Your task to perform on an android device: Since I'm curious about tracking exchange rates, I'd want to keep track of USD to EUR currency exchange rates in the All Currency Converter app.
Image 1: 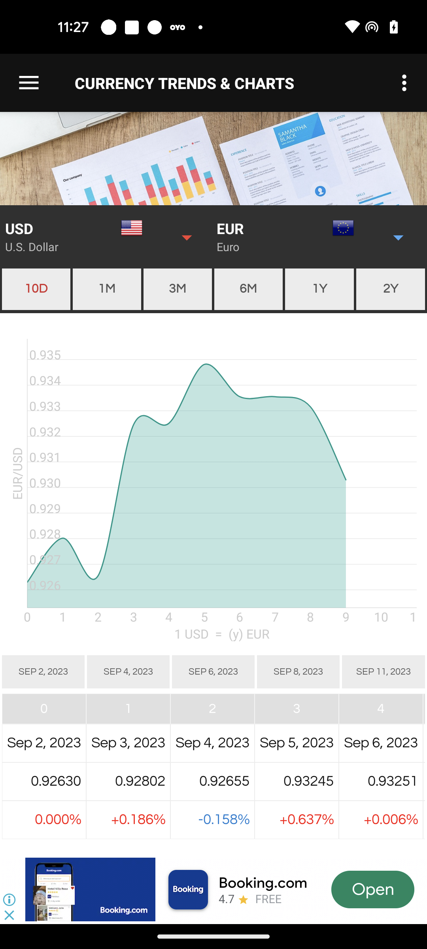
Swipe left the Currency Exchange History
Step 1: scroll right
Image 2: 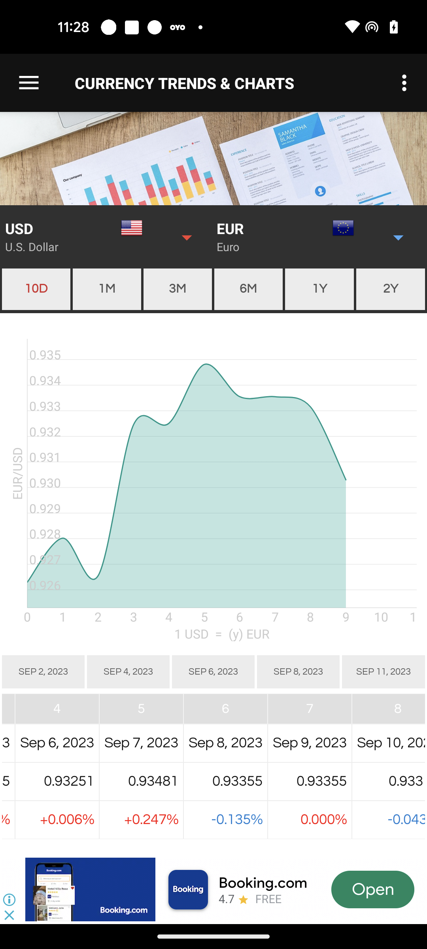
Swipe left the Currency Exchange History
Step 2: scroll right